Your task to perform on an android device: I want to check out the BLACK+DECKER Electric Lawn Mower 10-Amp Corded - BEMW 472 BH, so check out the BLACK+DECKER Electric Lawn Mower 10-Amp Corded - BEMW 472 BH in my watchlist in the desertcart app.
Image 0: 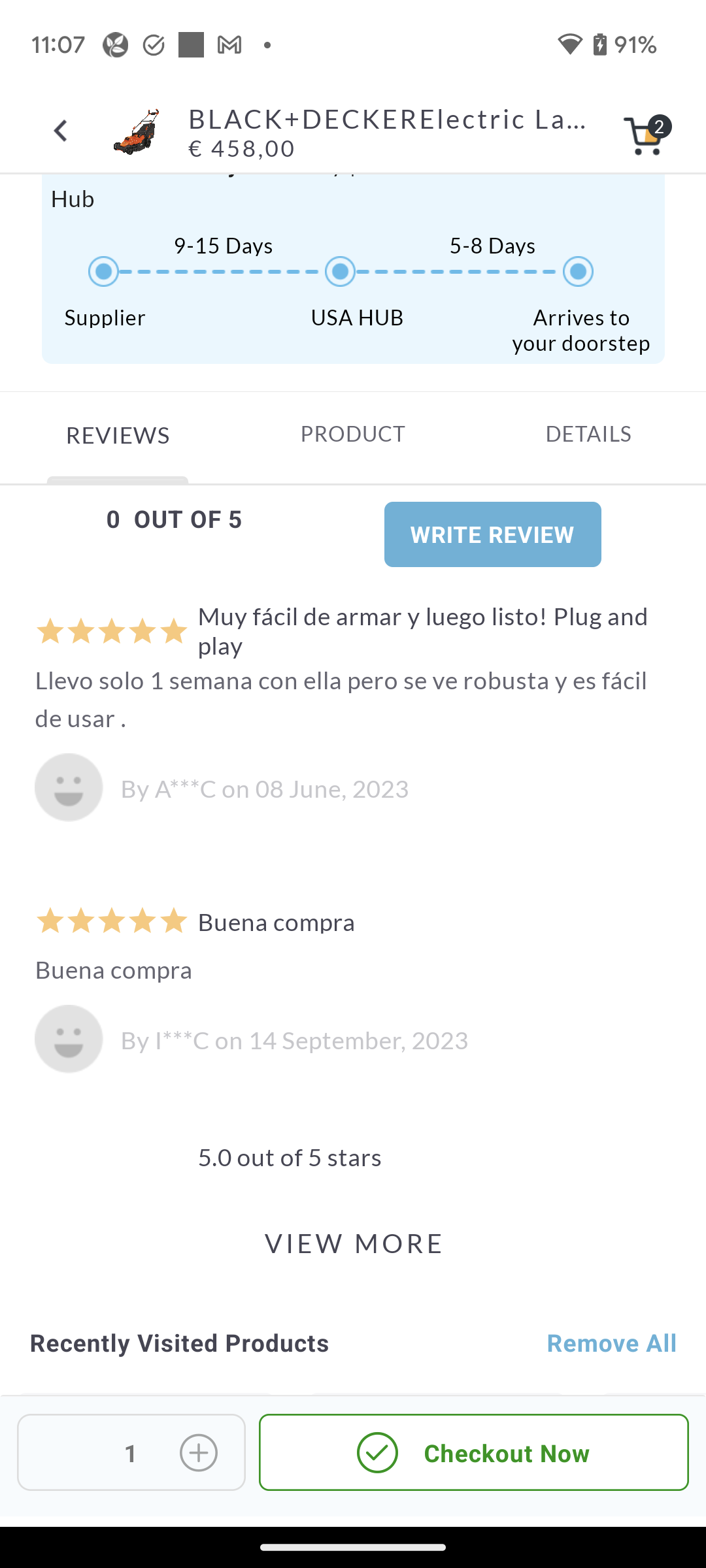
Click on the Checkout Now button at the bottom right corner of the screen to checkout this product.
Step 0: click (507, 1452)
Image 1: 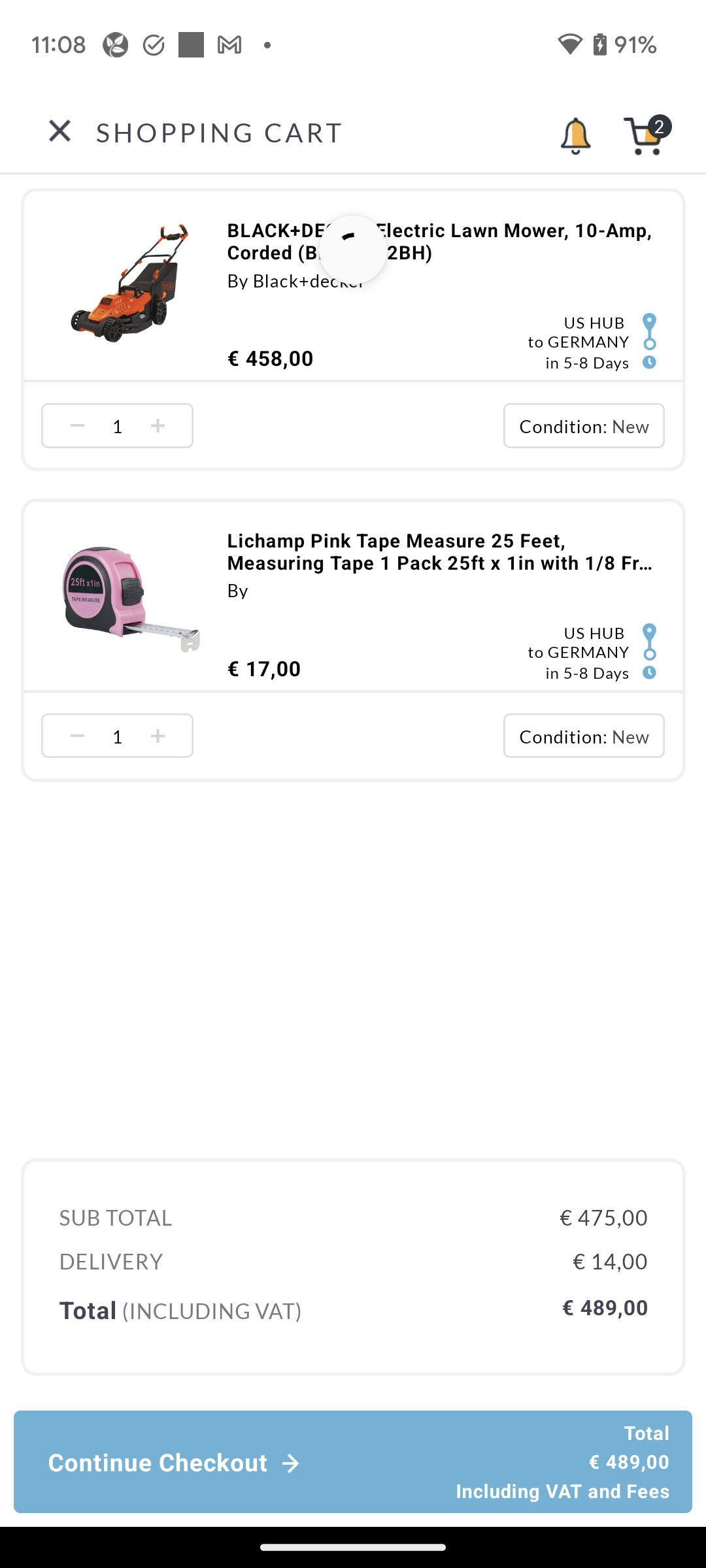
Click on the Continue Checkout at the bottom of the screen to checkout this lawn mower.
Step 1: click (141, 1462)